Your task to perform on an android device: I want to record my favorite artist Tito Puente's song "Oye Como Va" in my voice again, so delete my recorded audio on November 17th at 12:16 PM" from the Voice Recorder app.
Image 0: 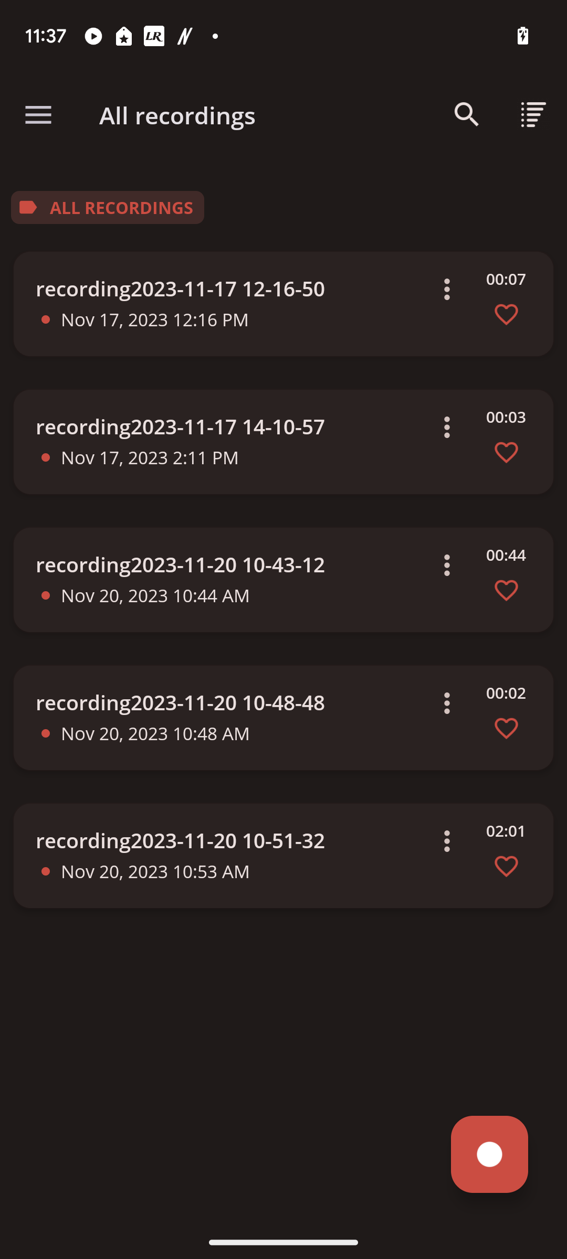
Click on the three dots on the right side of the first audio file.
Step 0: click (445, 292)
Image 1: 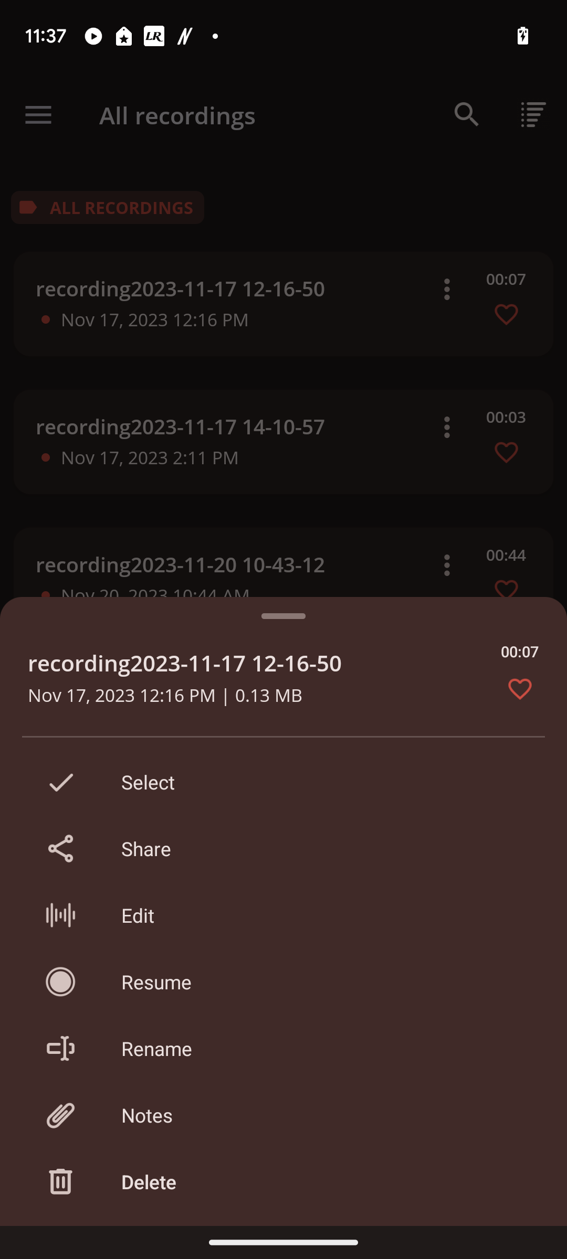
Click on the tab Delete.
Step 1: click (96, 1170)